Your task to perform on an android device: I want to check the train timetable so that I can make sure the timing corresponds with my planned arrival time of 01:00 pm
Image 0: 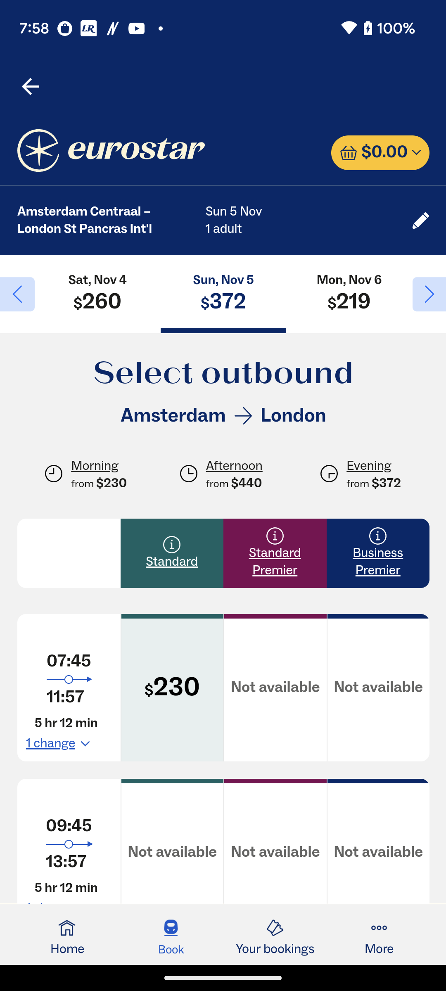
Click on the 1 changes option 
Step 0: click (69, 743)